Your task to perform on an android device: on the Kitchen Stories app Turn on the light mode.
Image 0: 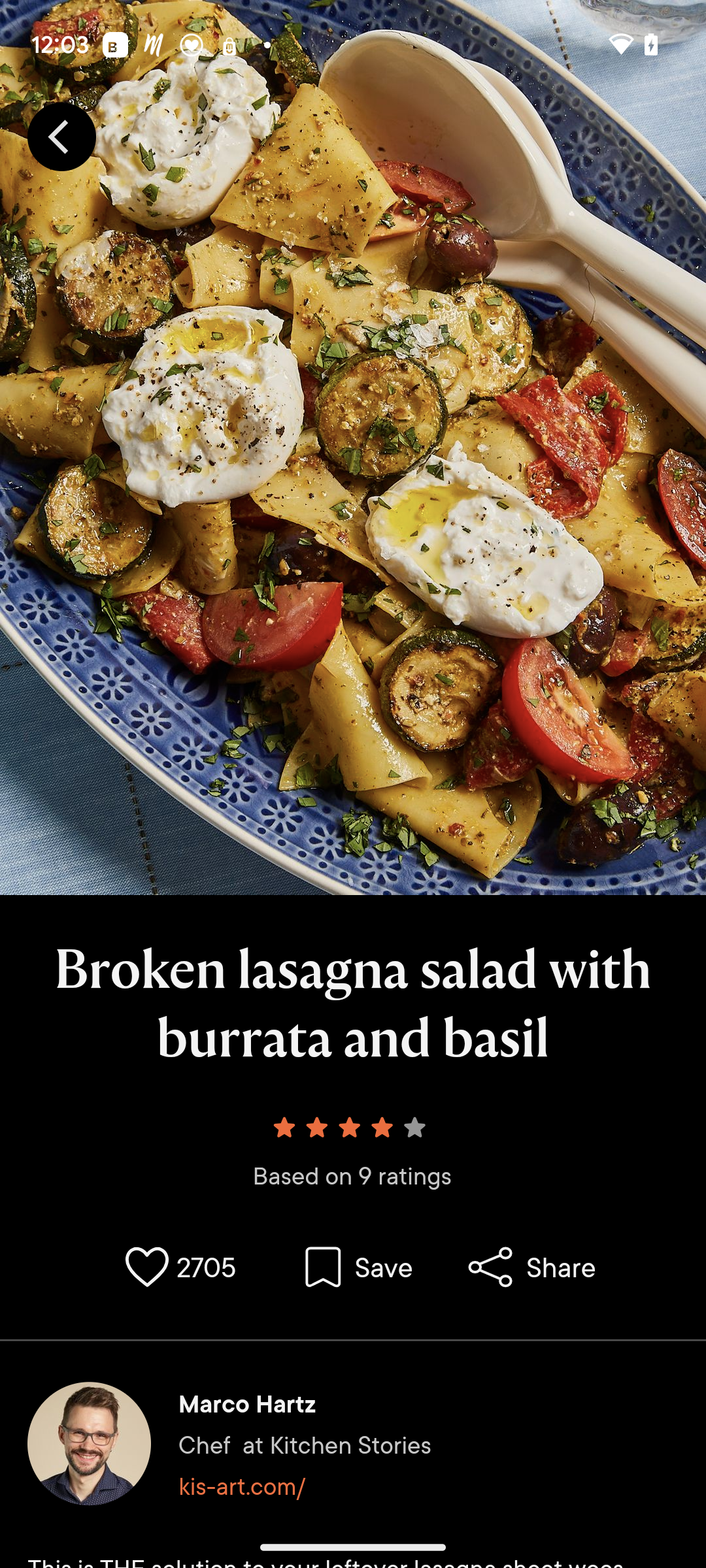
Go back to the previous page
Step 0: press back button
Image 1: 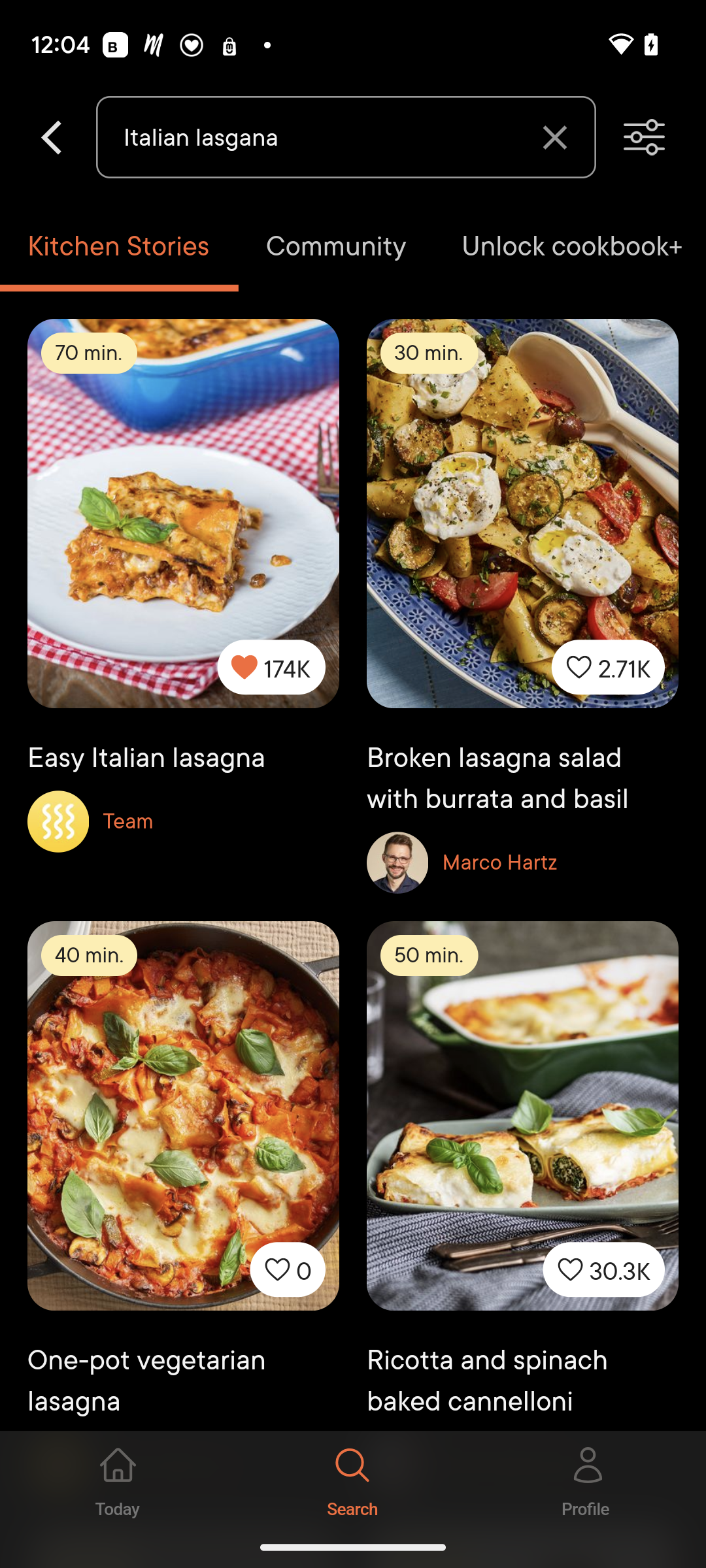
Click on the Profile tab at the bottom right corner of the screen.
Step 1: click (588, 1478)
Image 2: 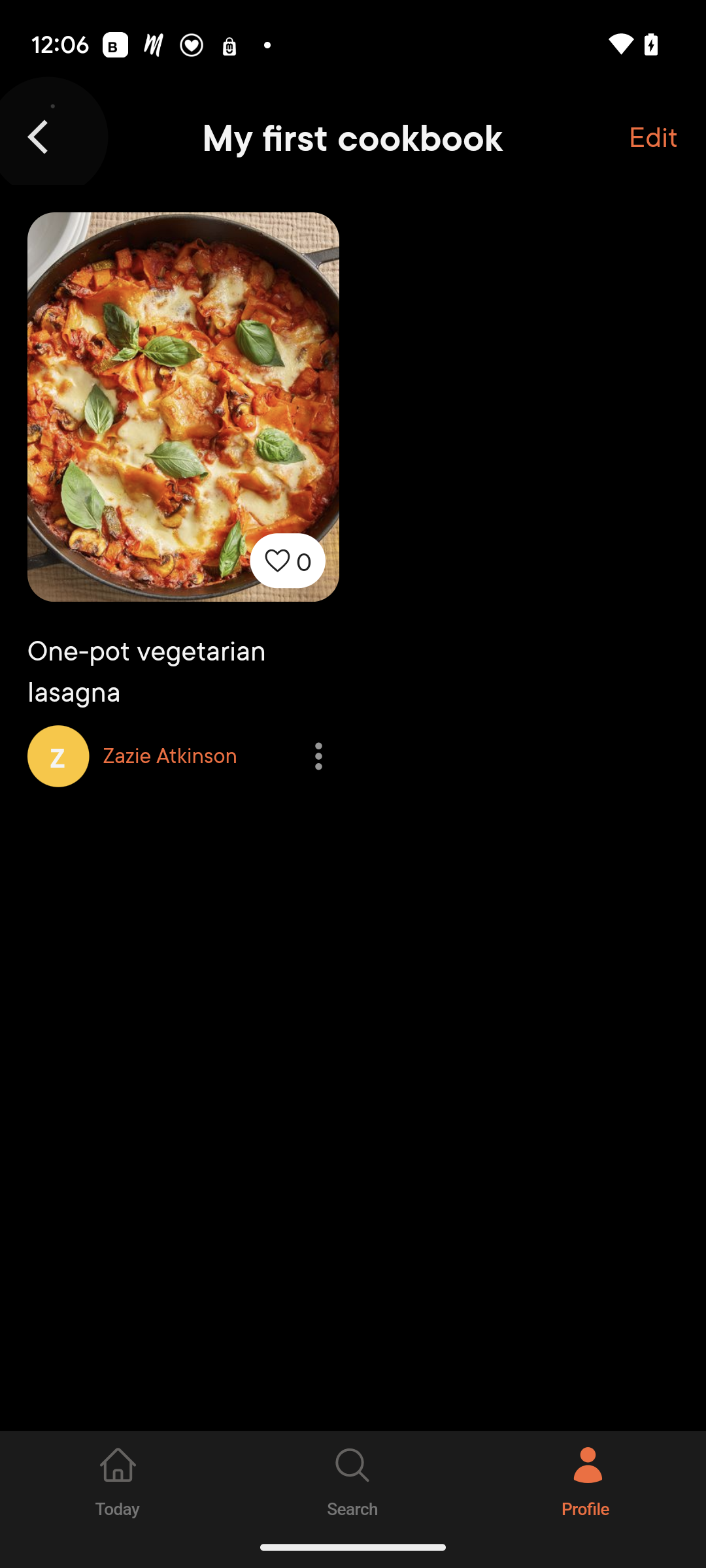
Go back to the previous page
Step 2: press back button
Image 3: 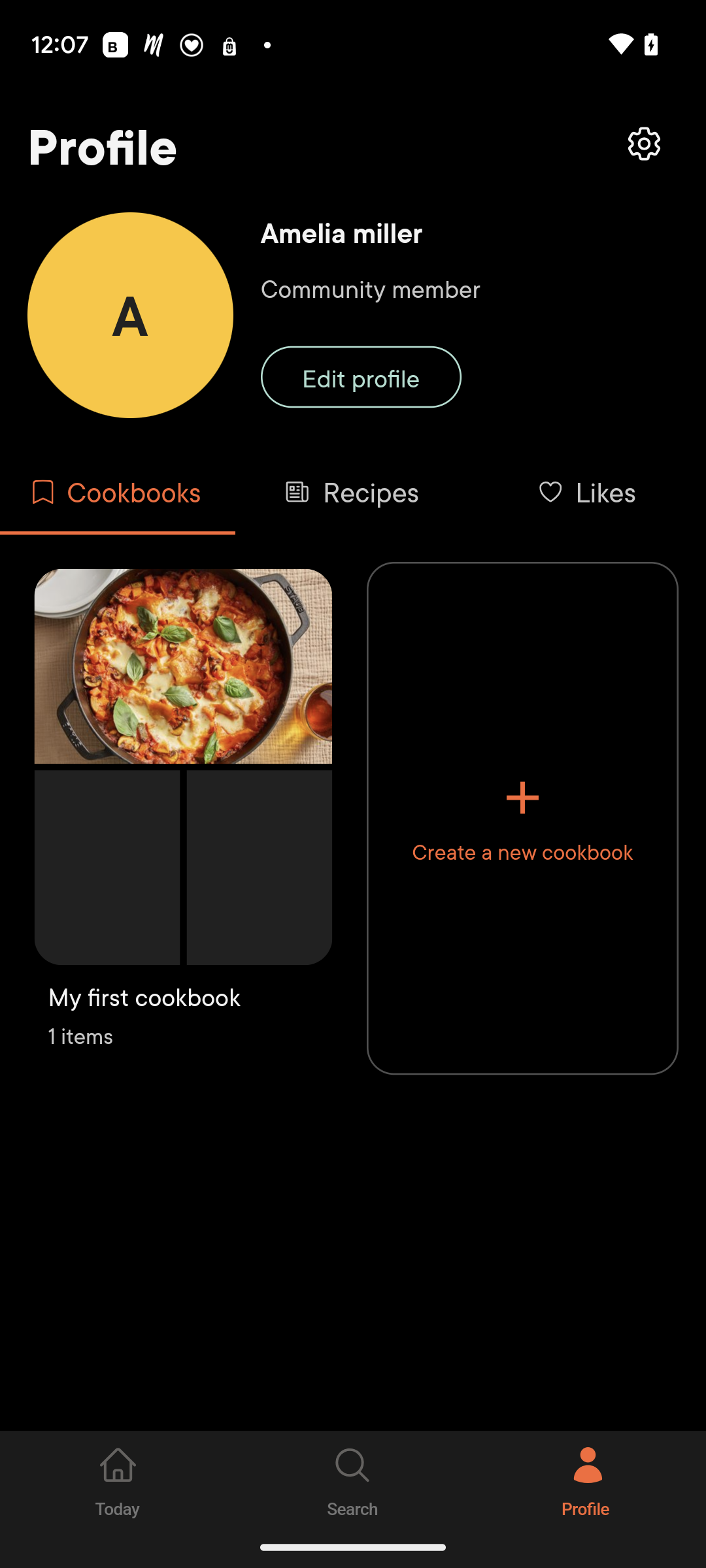
Click on the Settings icon at the top right corner of the screen.
Step 3: click (353, 267)
Image 4: 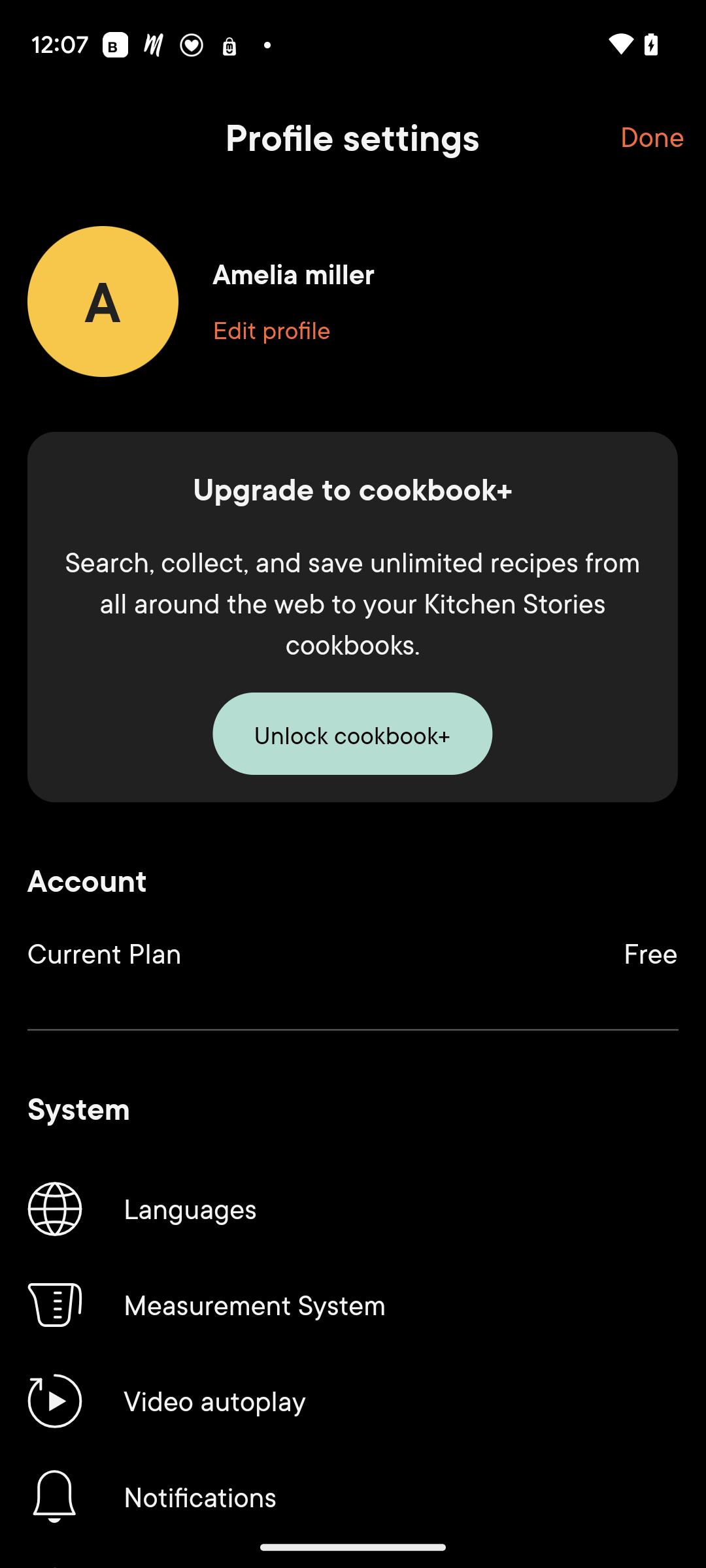
Scroll Up
Step 4: scroll down
Image 5: 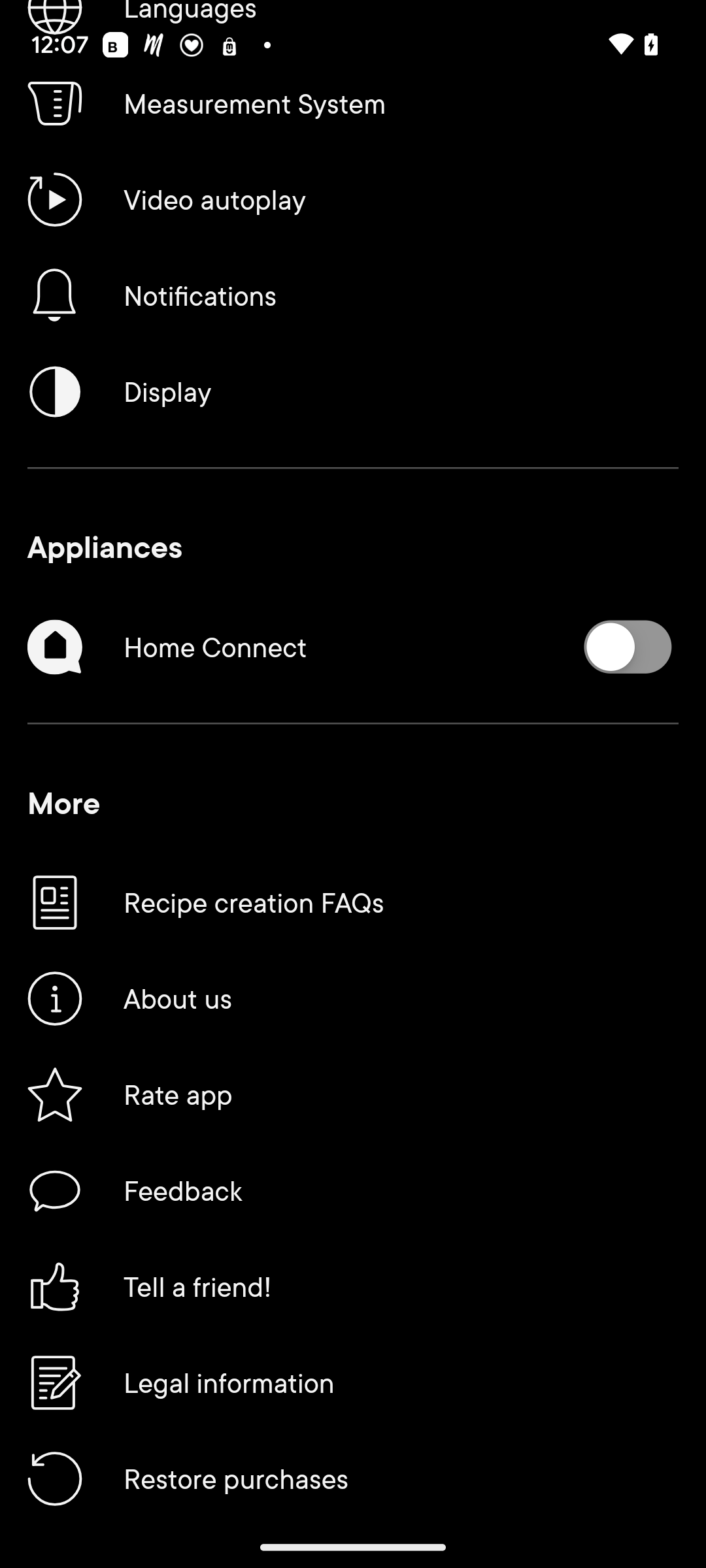
Click on the tab Display.
Step 5: click (353, 391)
Image 6: 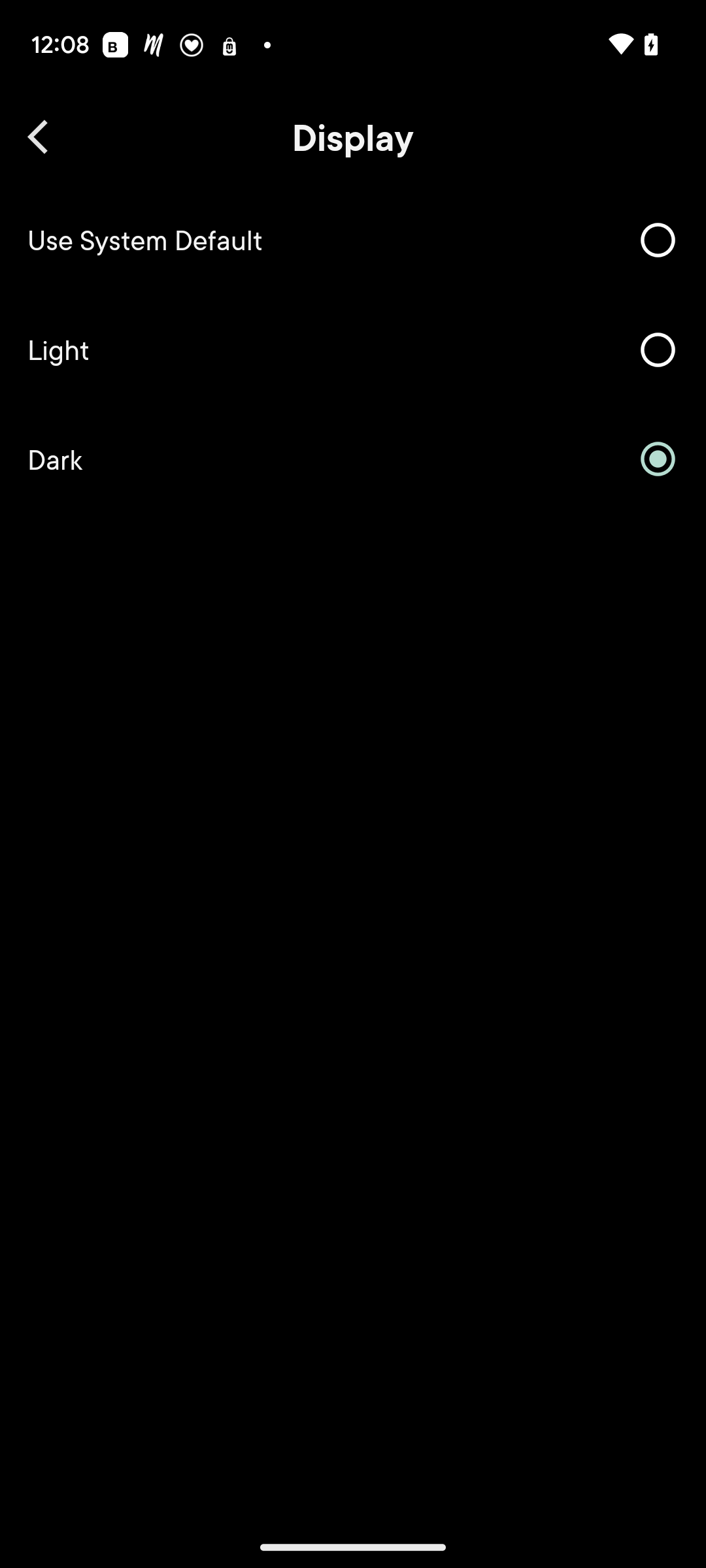
Click on the tab Light.
Step 6: click (353, 349)